Your task to perform on an android device: Open the PDF Reader Pro app and share the Random PDF file to dbwscratch.test.id10@gmail.com.
Image 0: 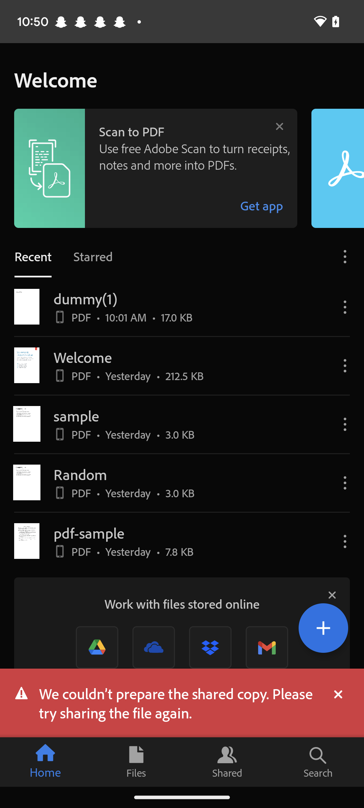
Open the PDF Reader Pro app
Step 0: open app "PDF Reader Pro"
Image 1: 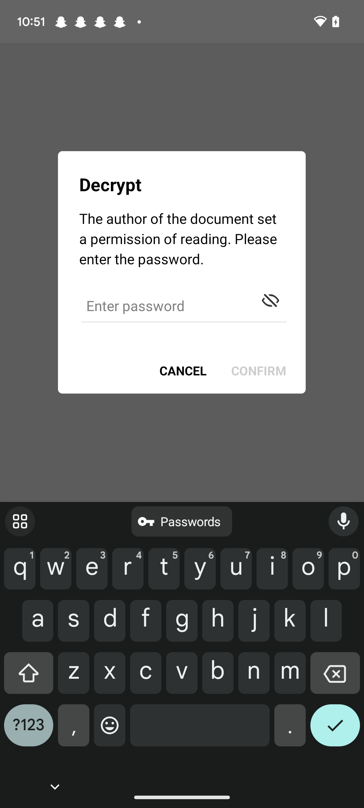
Go back to the previous screen
Step 1: press back button
Image 2: 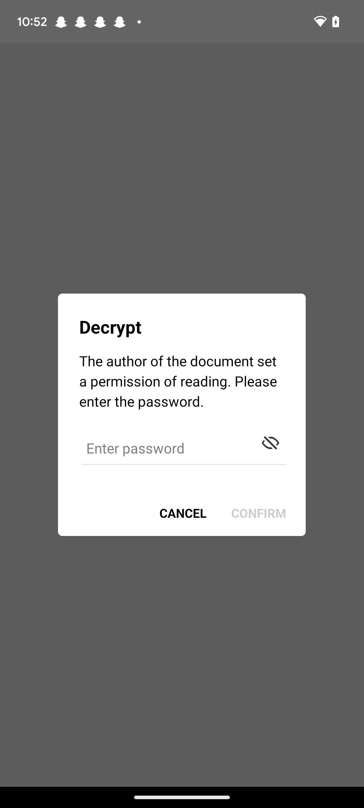
Go back to the previous screen
Step 2: press back button
Image 3: 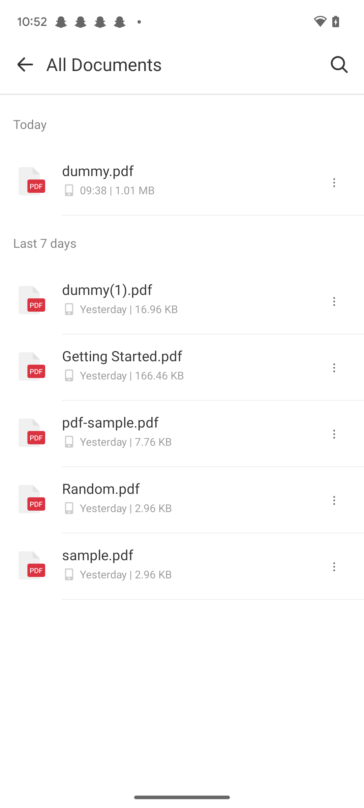
Click on the three dots next to the random PDF file
Step 3: click (334, 504)
Image 4: 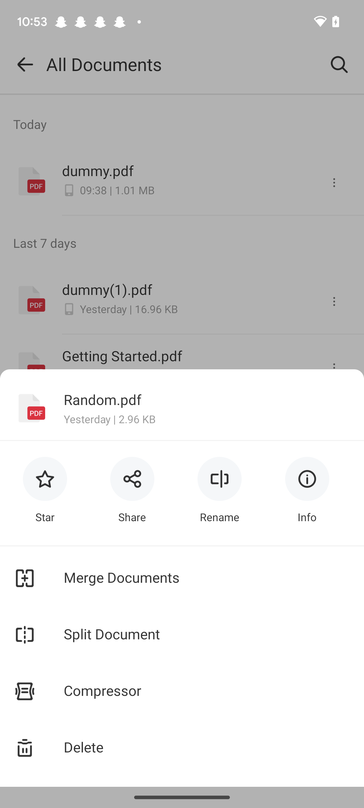
Click on the share option
Step 4: click (132, 493)
Image 5: 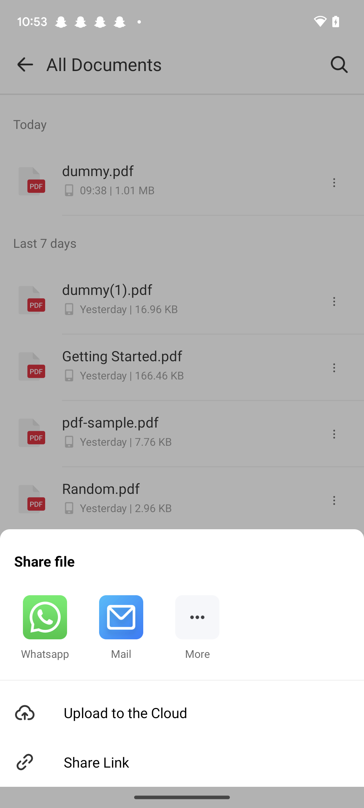
Click on the more option
Step 5: click (197, 628)
Image 6: 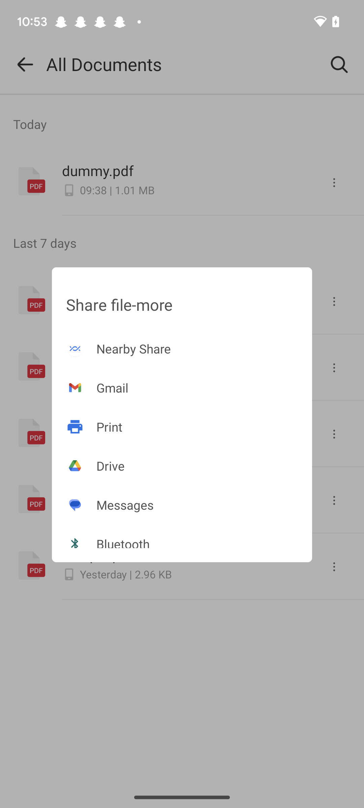
Click on the gmail option
Step 6: click (182, 388)
Image 7: 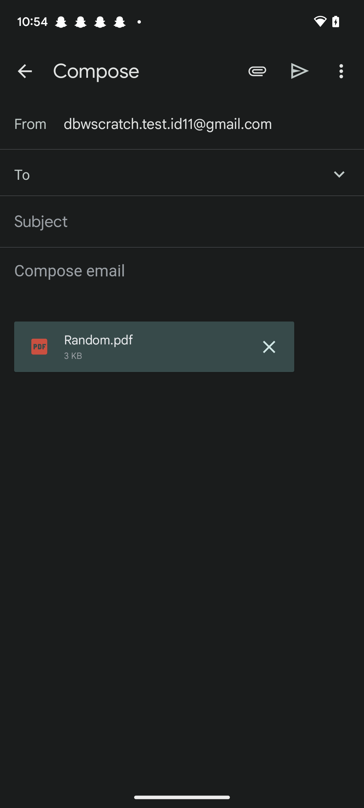
Enter dbwscratch.test.id10@gmail.com in "to" text box
Step 7: type "dbwscratch.test.id10@gmail.com"
Image 8: 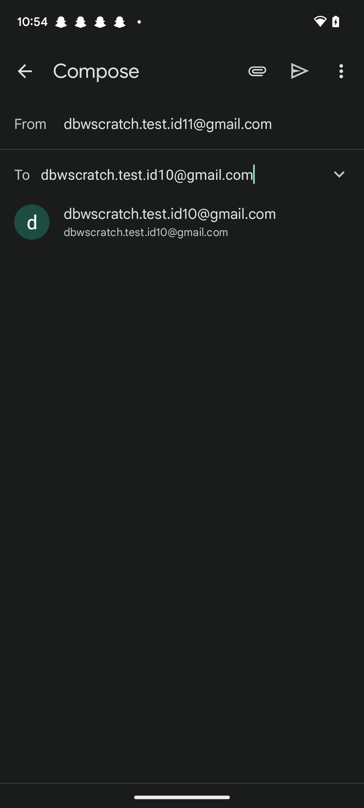
Click on the send icon at the top of the screen
Step 8: click (300, 71)